Your task to perform on an android device: I am going to start learning the French language for my career growth. Select the French as my learning language in the Duolingo app.
Image 0: 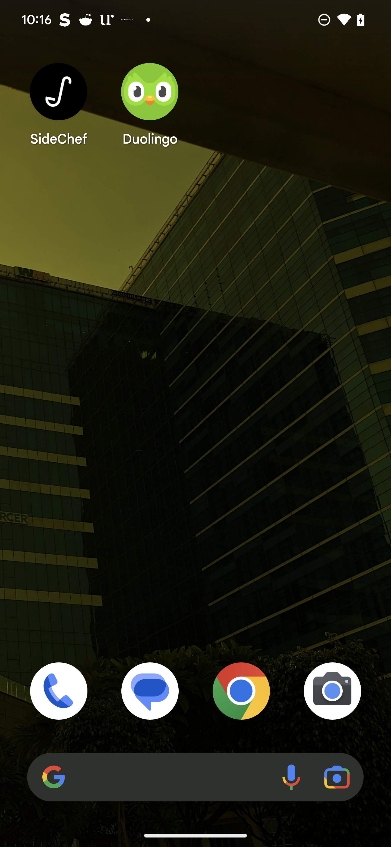
Open Duolingo app
Step 0: open app "Duolingo"
Image 1: 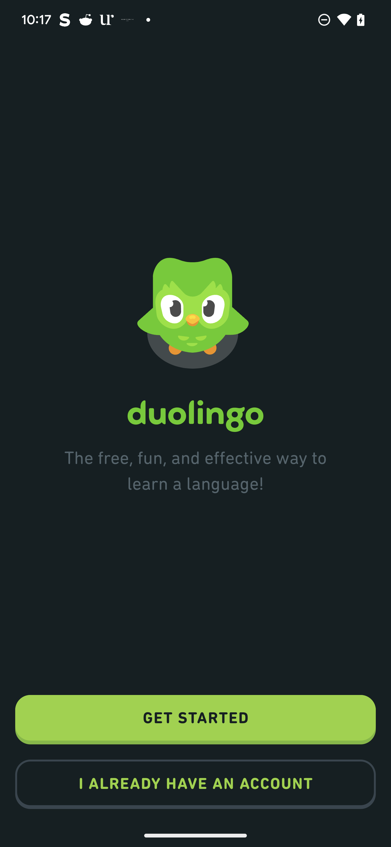
Click on the get started 
Step 1: click (195, 720)
Image 2: 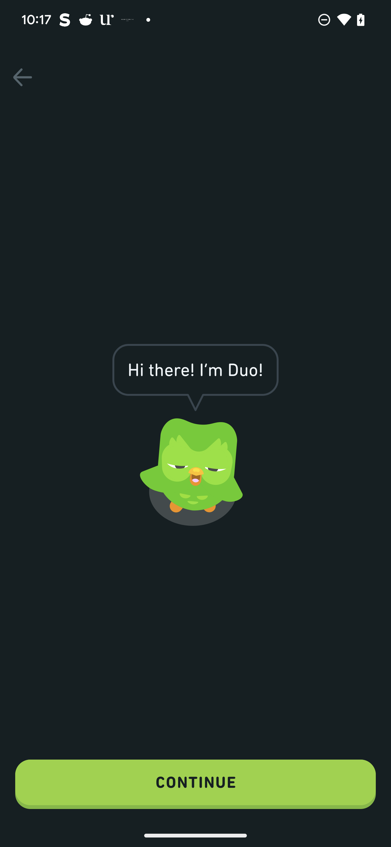
Click on the continue
Step 2: click (195, 784)
Image 3: 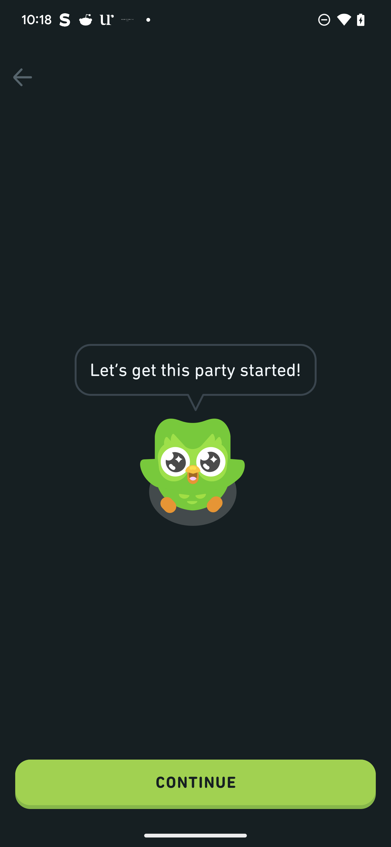
Click on the continue
Step 3: wait
Image 4: 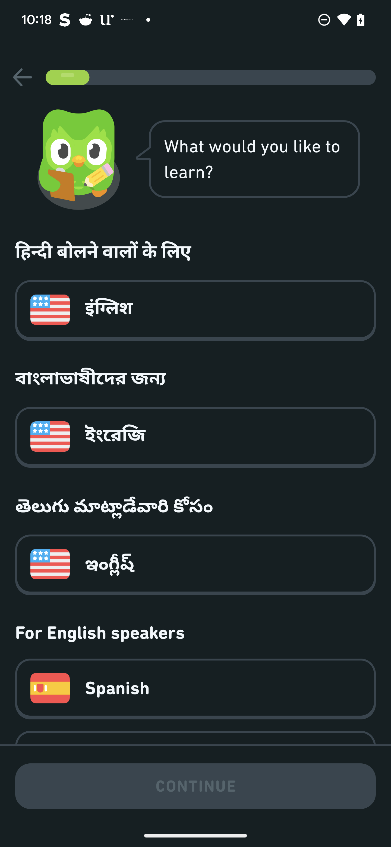
Swipe up on the screen
Step 4: scroll down
Image 5: 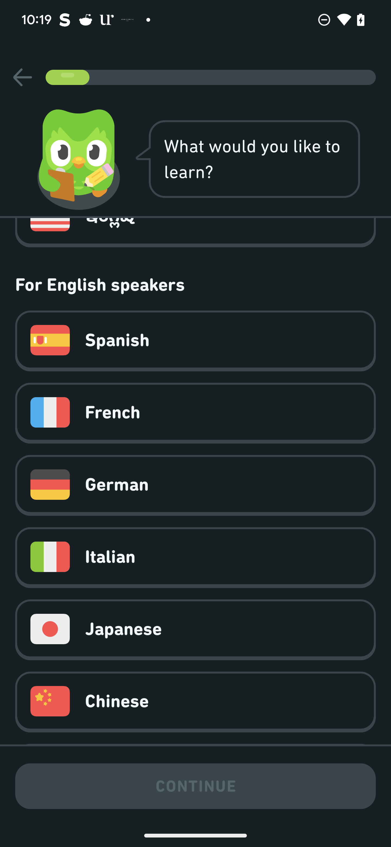
Click on the French language 
Step 5: click (215, 412)
Image 6: 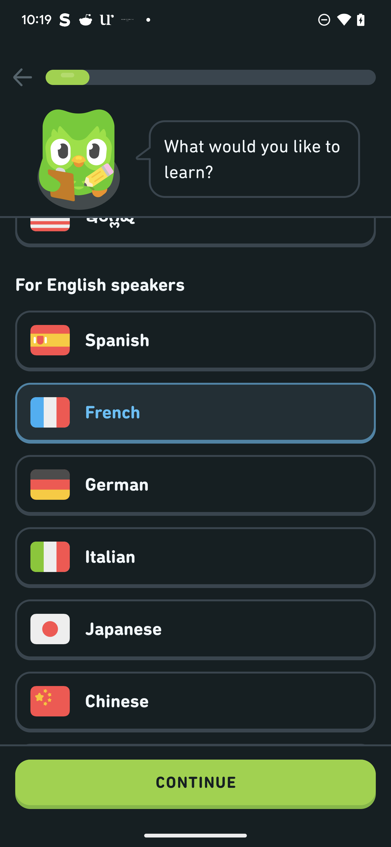
Click on the continue button
Step 6: click (195, 784)